Your task to perform on an android device: My wife asked me to share this document with her on the Gmail app, so share this document from the Word app with my wife at clarawagner98b@gmail.com in the Gmail app.
Image 2: 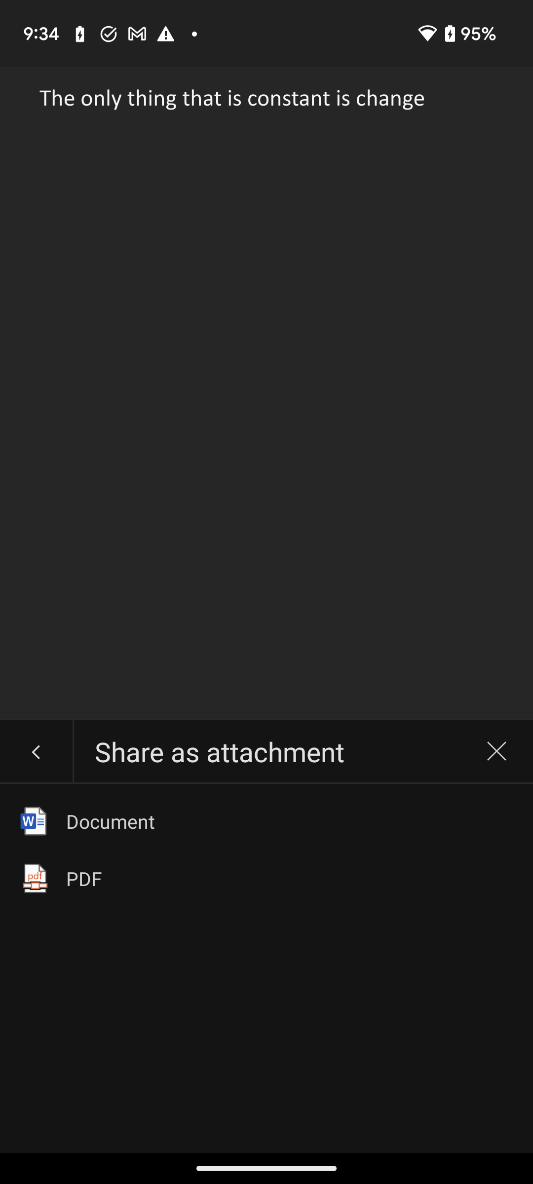
Click on the Document option to select this option.
Step 2: click (266, 821)
Image 3: 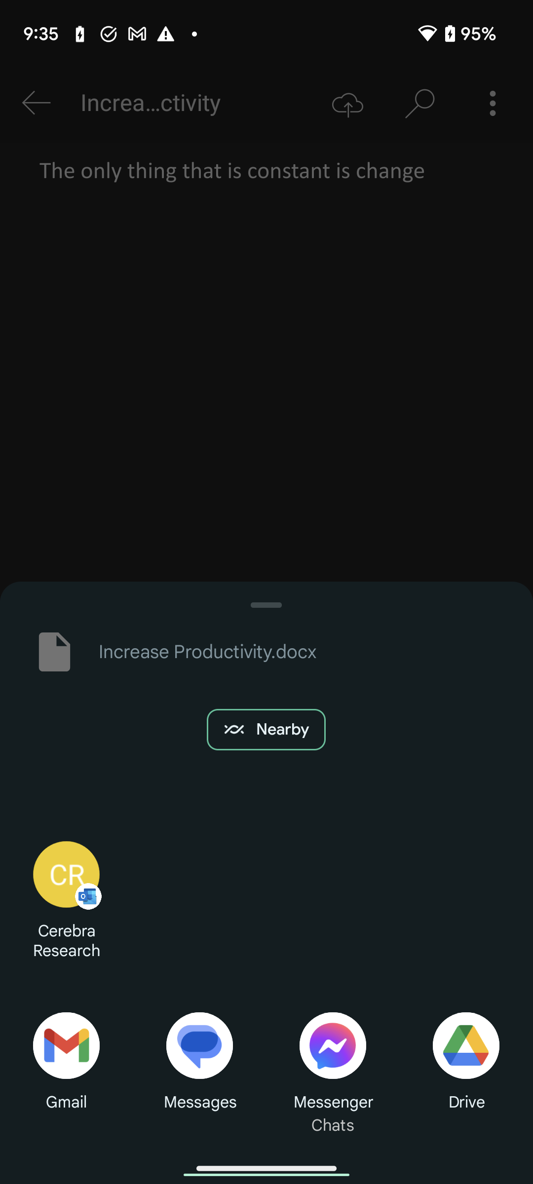
Click on the Gmail app icon to select the Gmail app
Step 3: click (66, 1045)
Image 4: 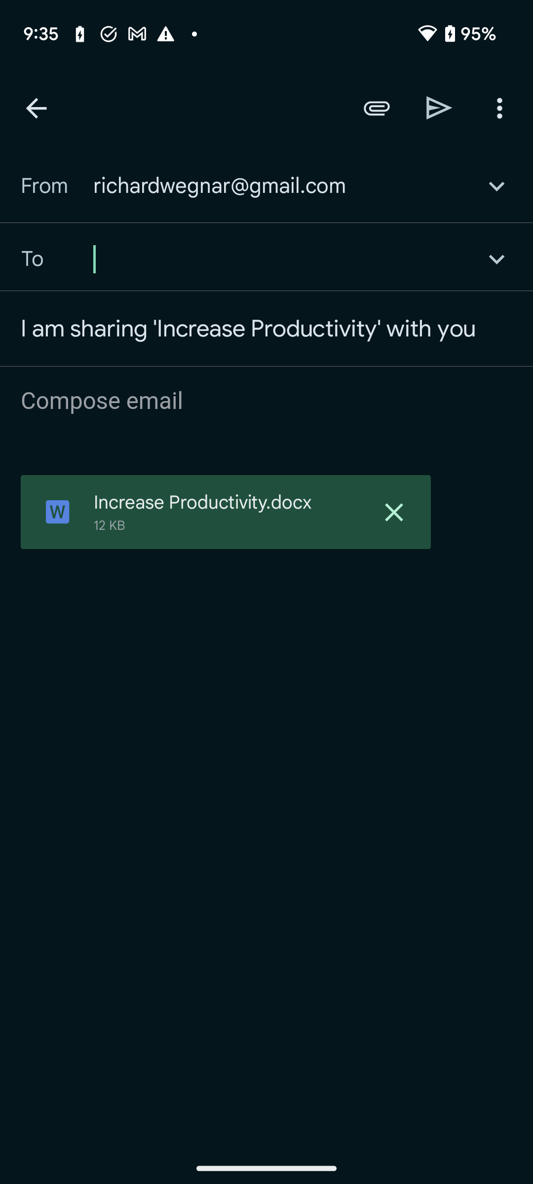
Type clarawagner98b@gmail.com in the recipient section
Step 4: type "clarawagner98b@gmail.com"
Image 5: 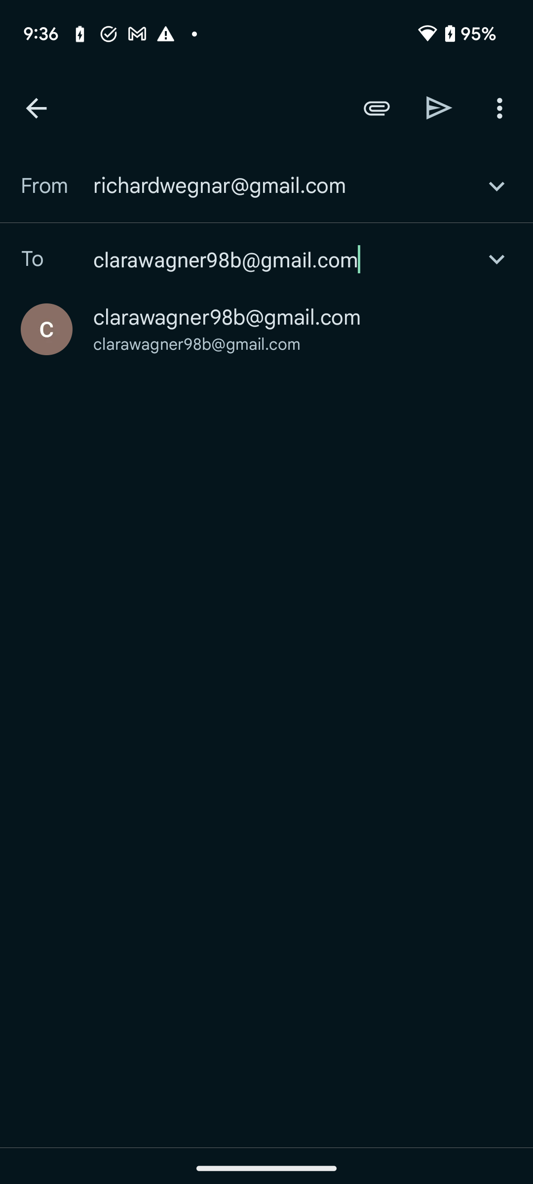
Click on the suggested account to select the recipient account
Step 5: click (227, 317)
Image 6: 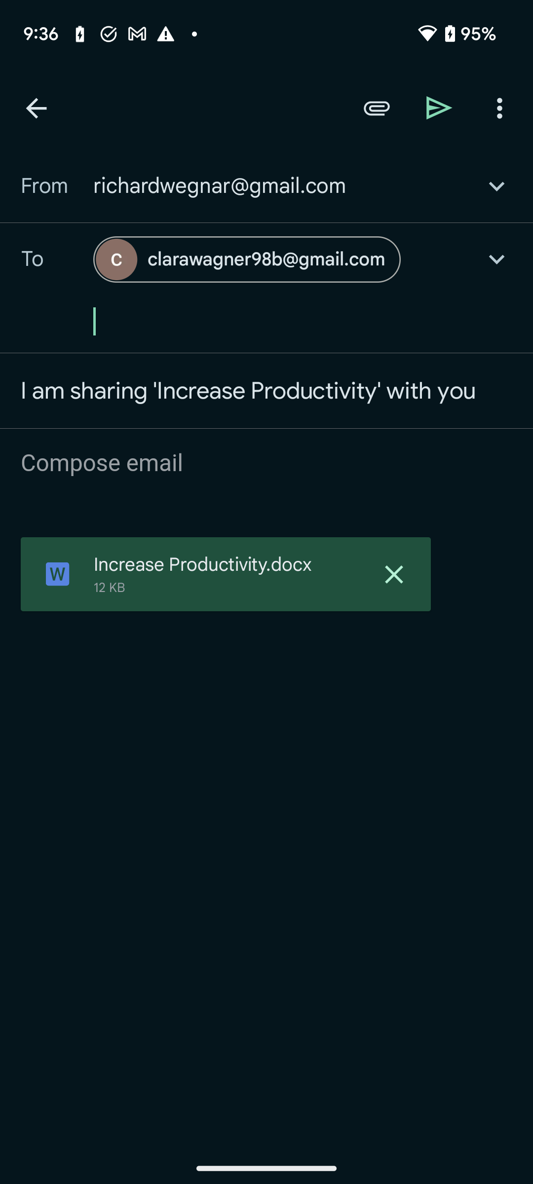
Click on the send icon at the top right corner of the screen to send this document to my wife
Step 6: click (439, 108)